Your task to perform on an android device:  Delete the Note with the title college 
Image 0: 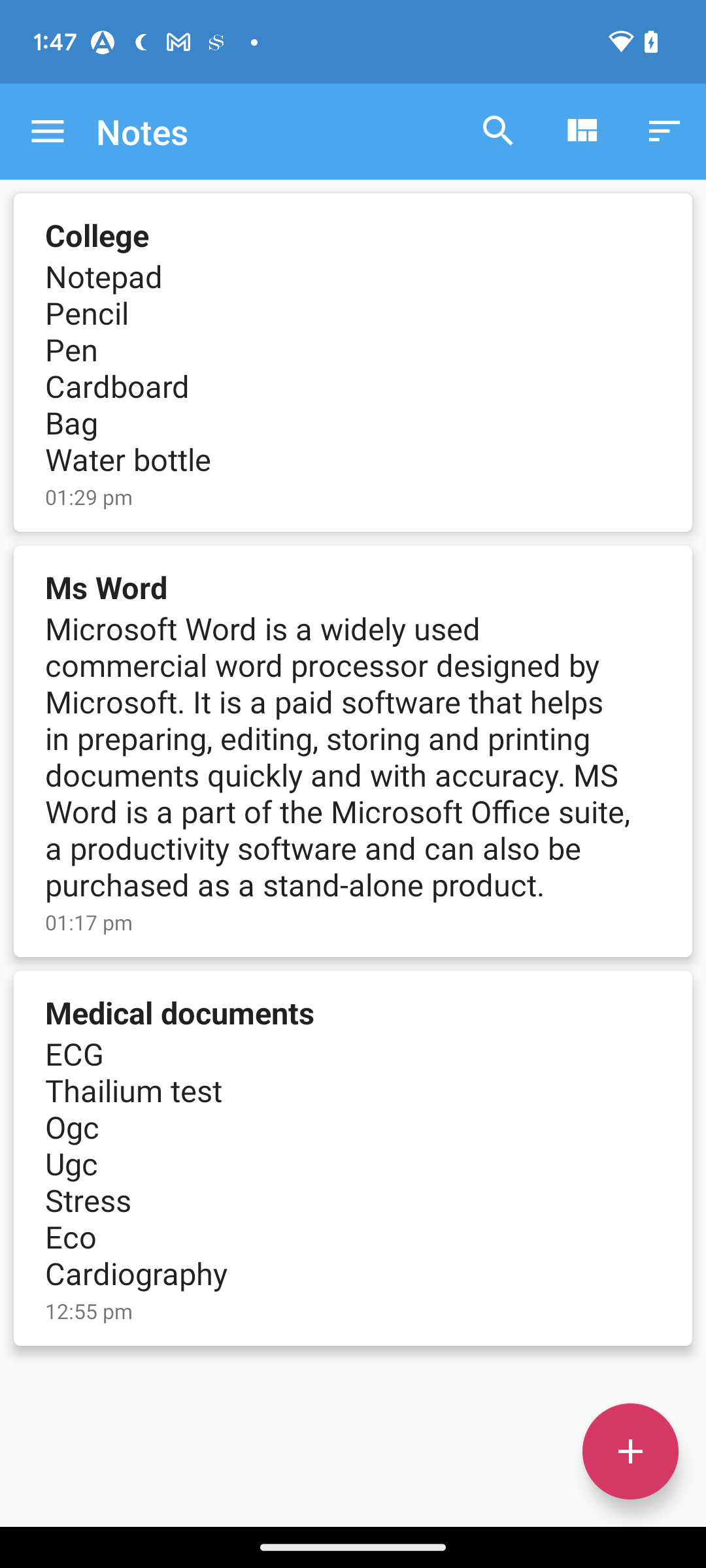
click on the college notes
Step 0: click (342, 363)
Image 1: 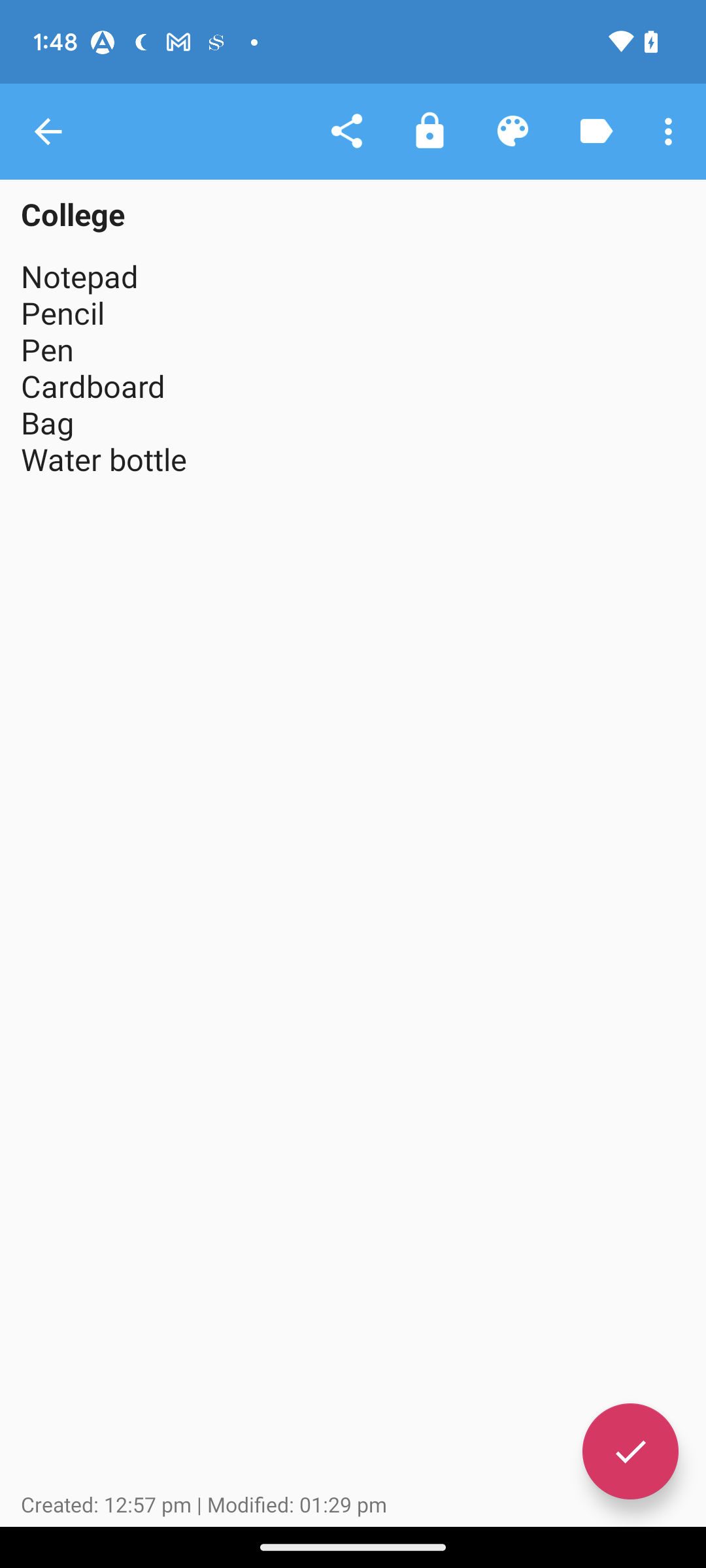
click on the three dots at the top right corner of the screen
Step 1: click (671, 131)
Image 2: 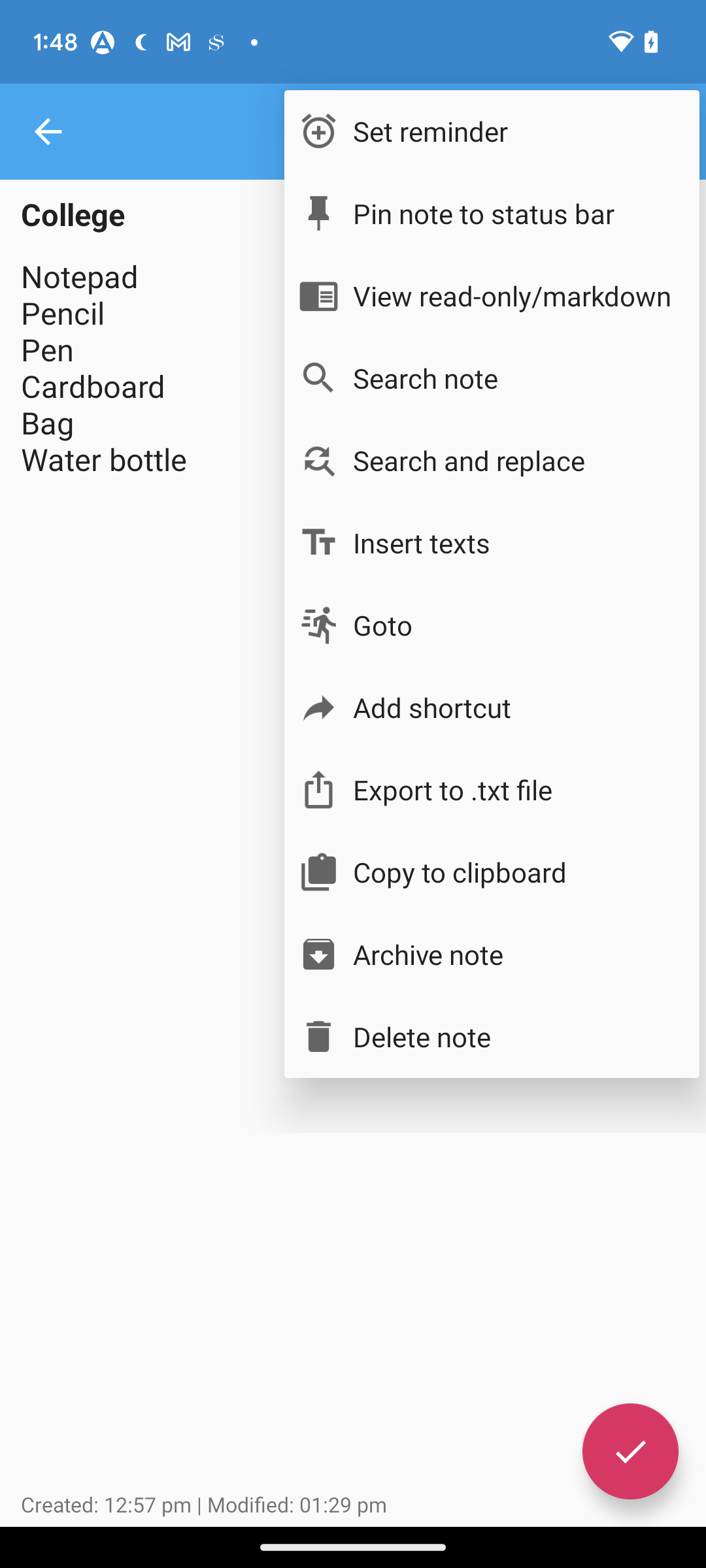
go to the delete note option
Step 2: click (512, 1036)